Your task to perform on an android device: Open the Evernote app and edit the title of National note to Tiger
Image 0: 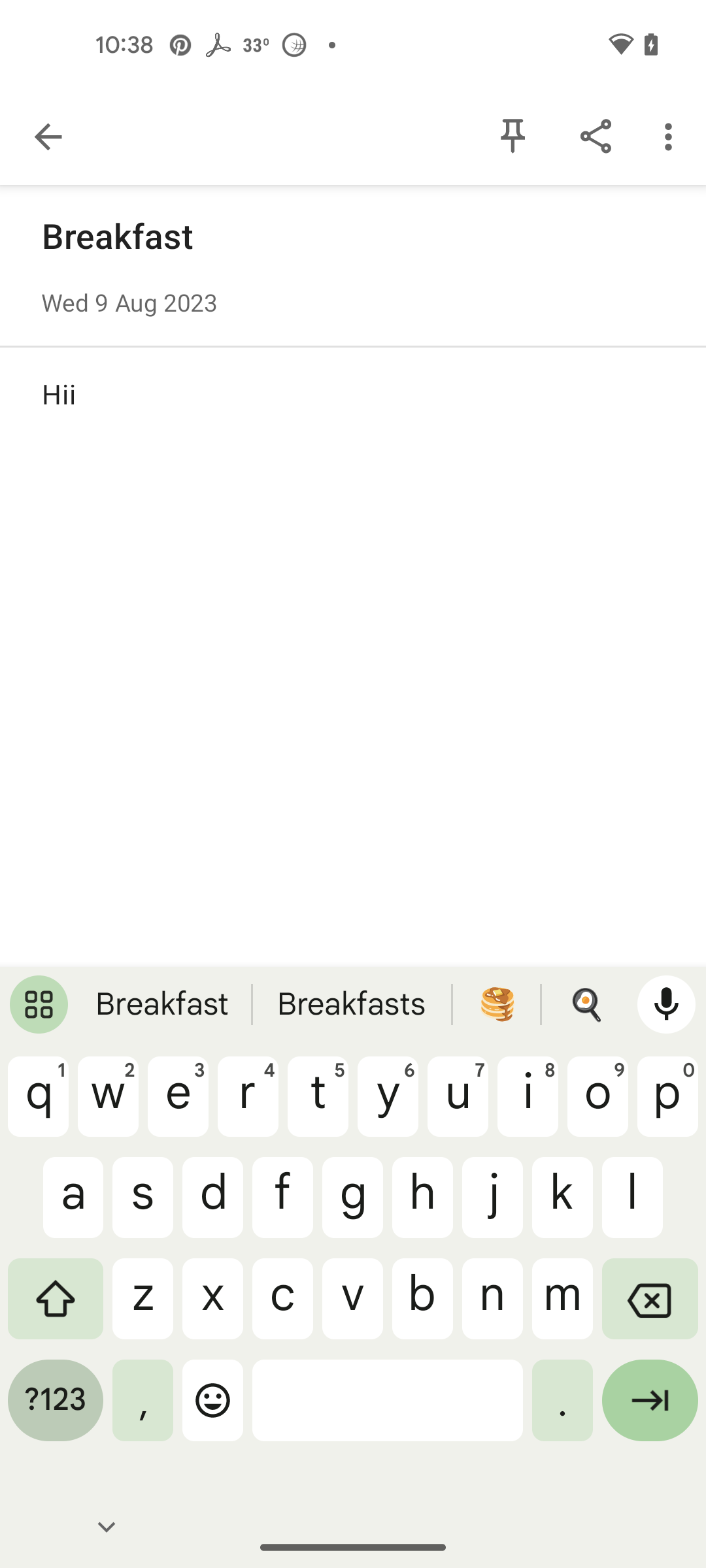
Open the Evernote app
Step 0: open app "Evernote"
Image 1: 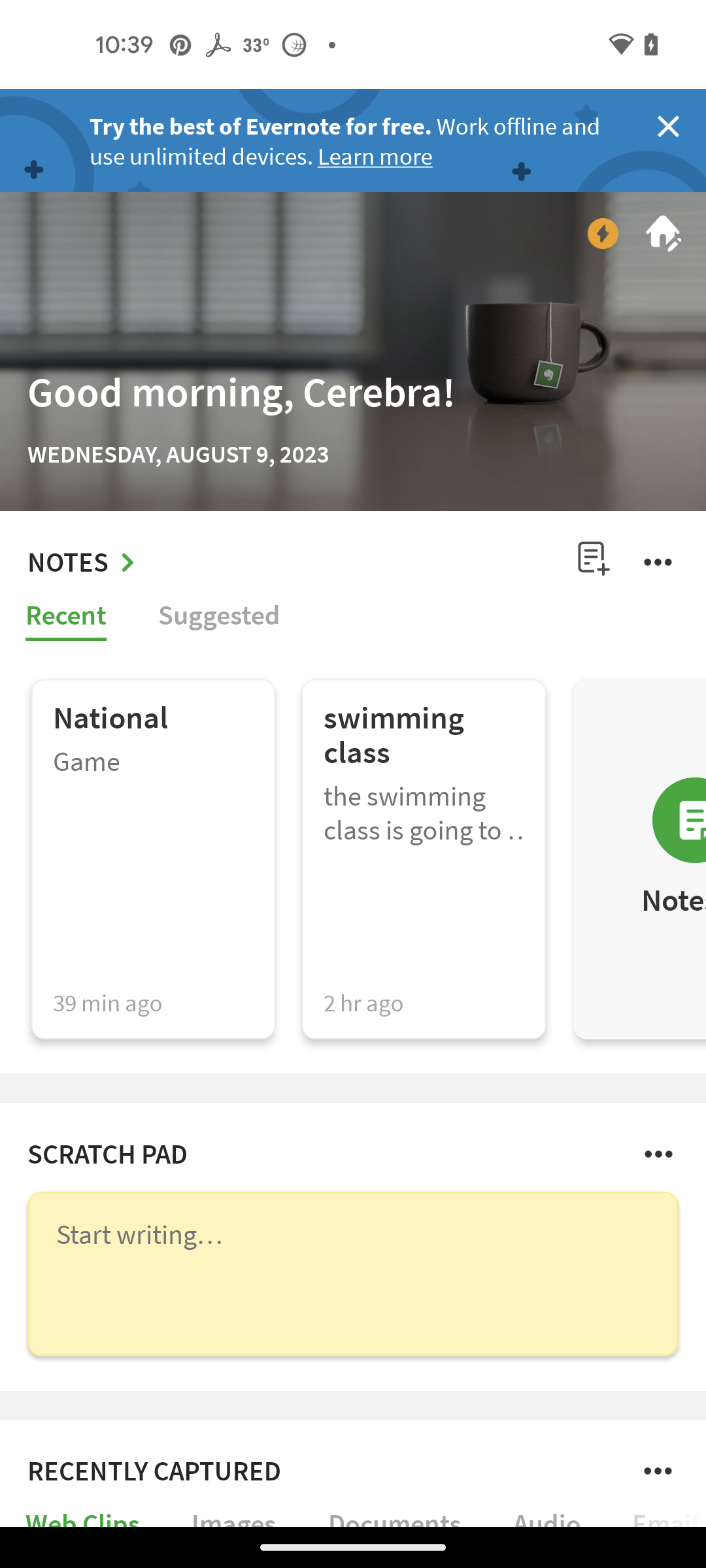
click on National note
Step 1: click (155, 719)
Image 2: 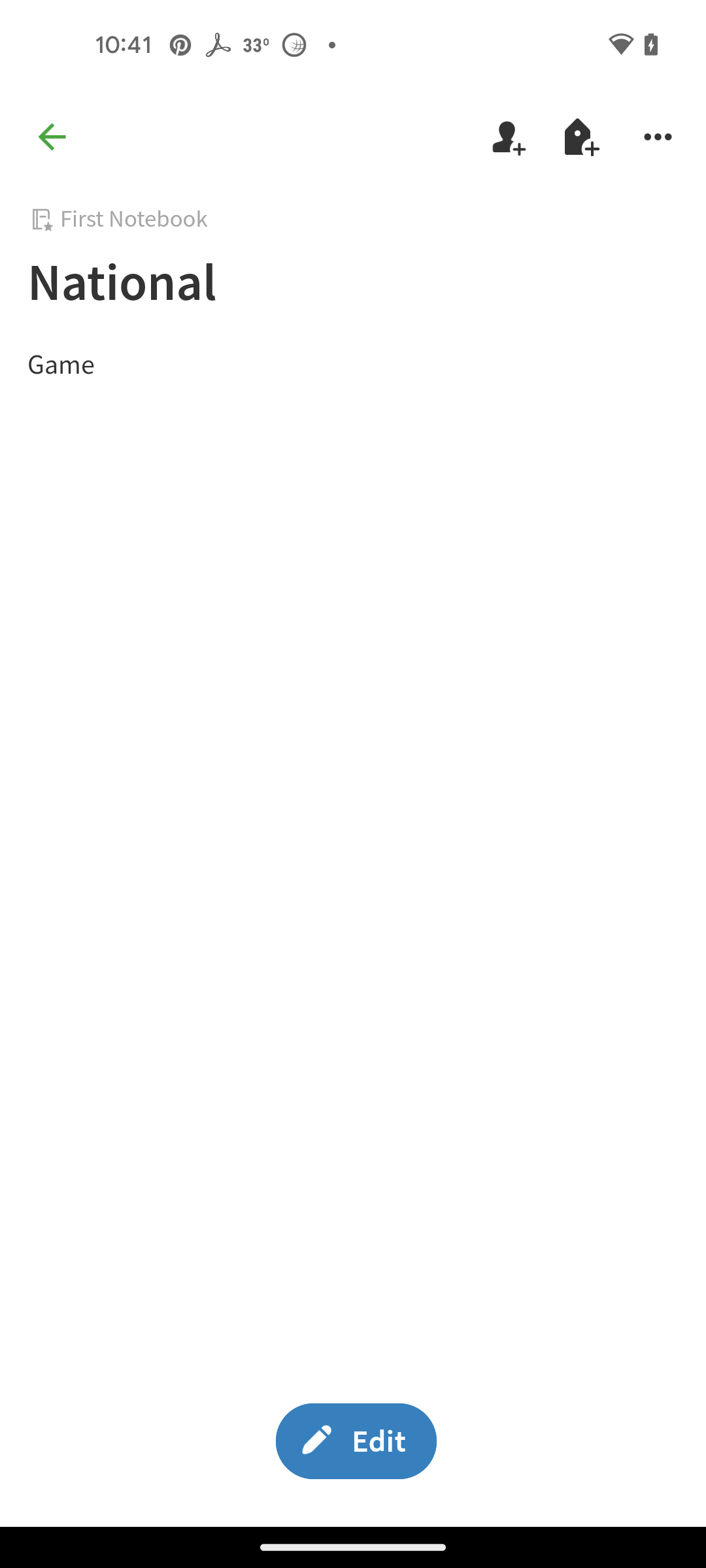
click on the title National
Step 2: click (354, 286)
Image 3: 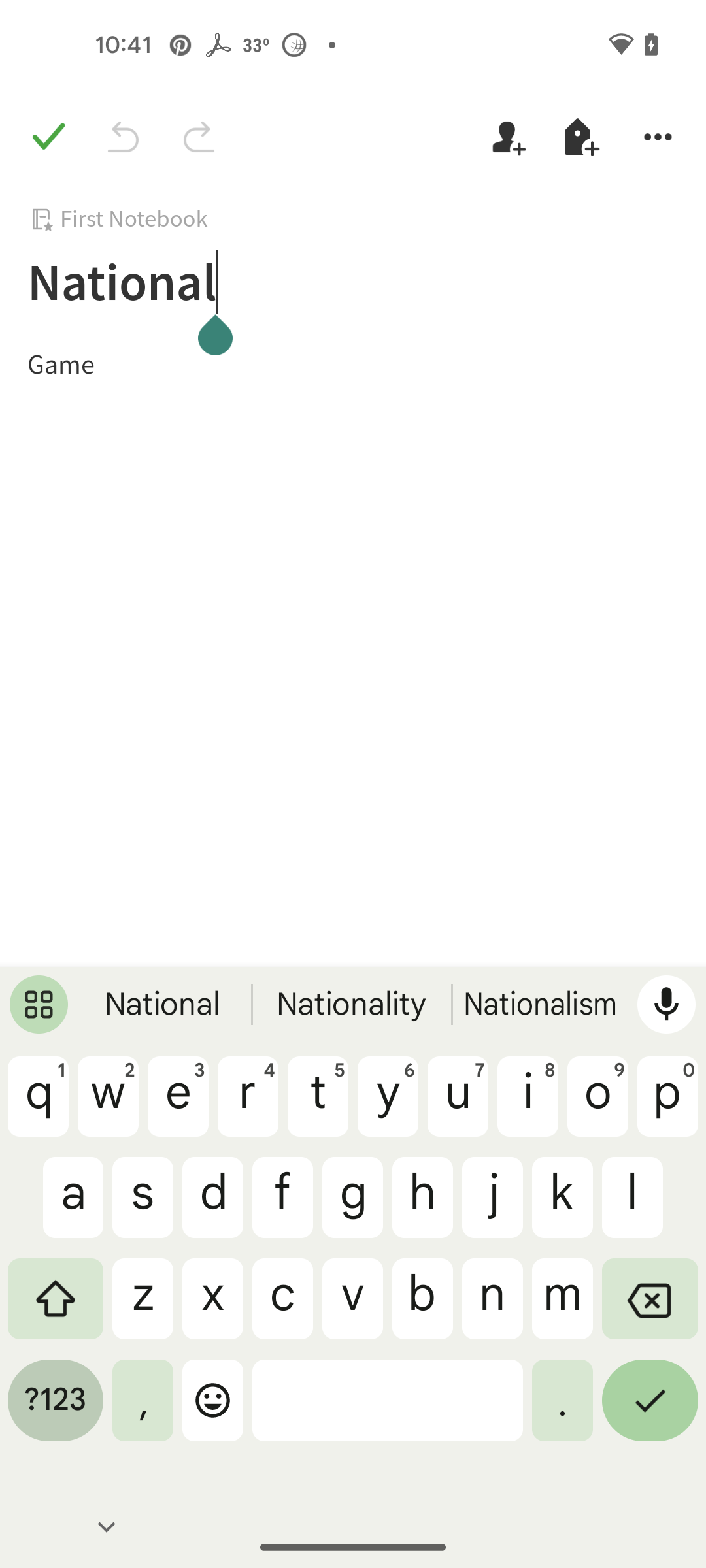
enter new title Tiger
Step 3: type "Tiger"
Image 4: 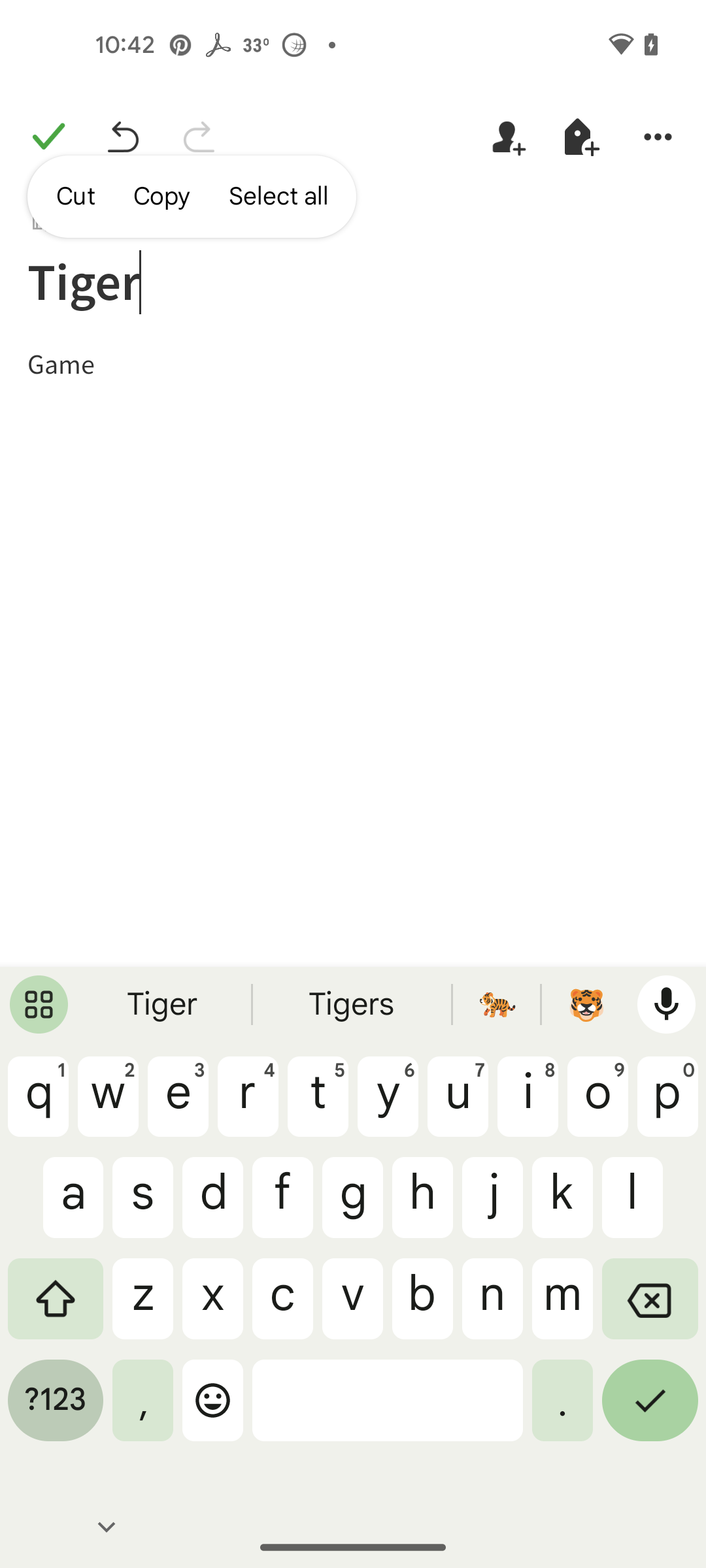
click on the tick icon
Step 4: click (48, 137)